Your task to perform on an android device: Go to reminder settings and set the snooze time to 10 minutes
Image 0: 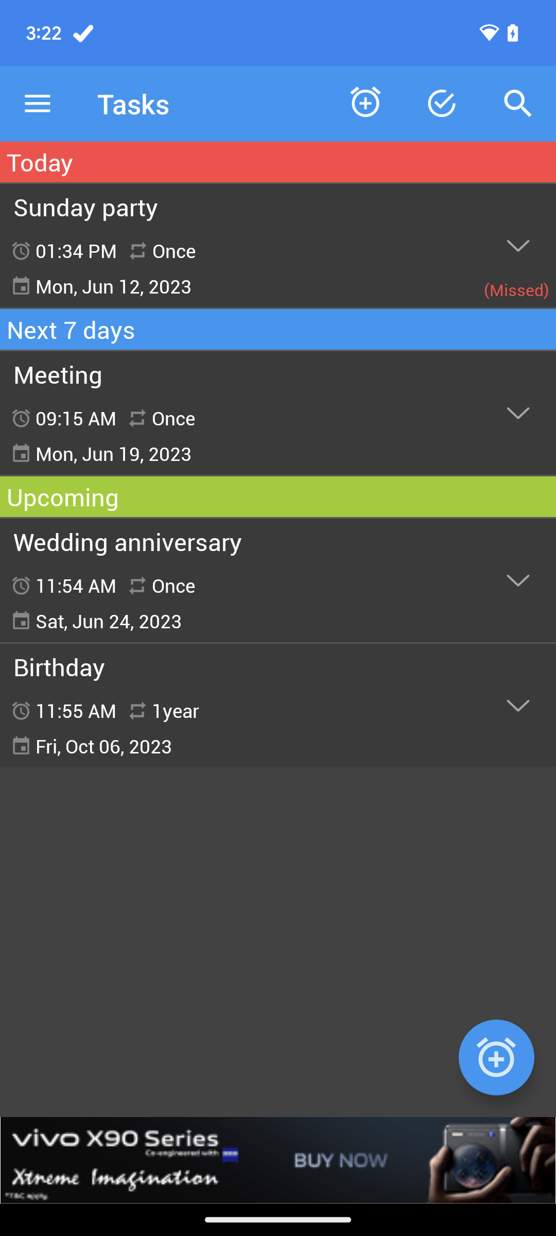
Click on the three bar menu button at the top left corner
Step 0: click (38, 104)
Image 1: 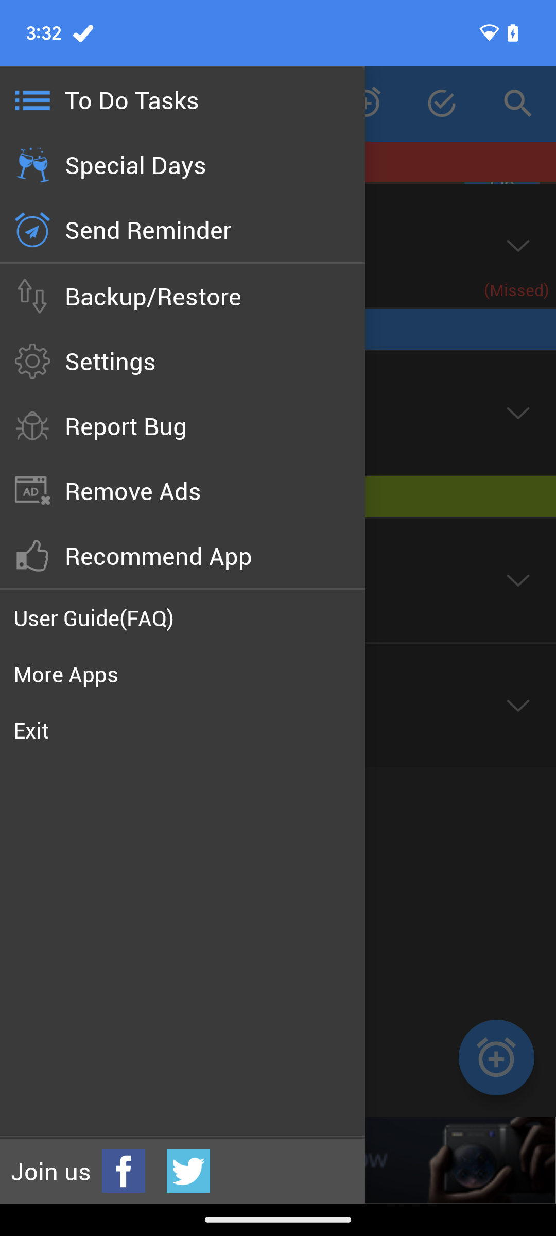
Click on the settings option
Step 1: click (182, 361)
Image 2: 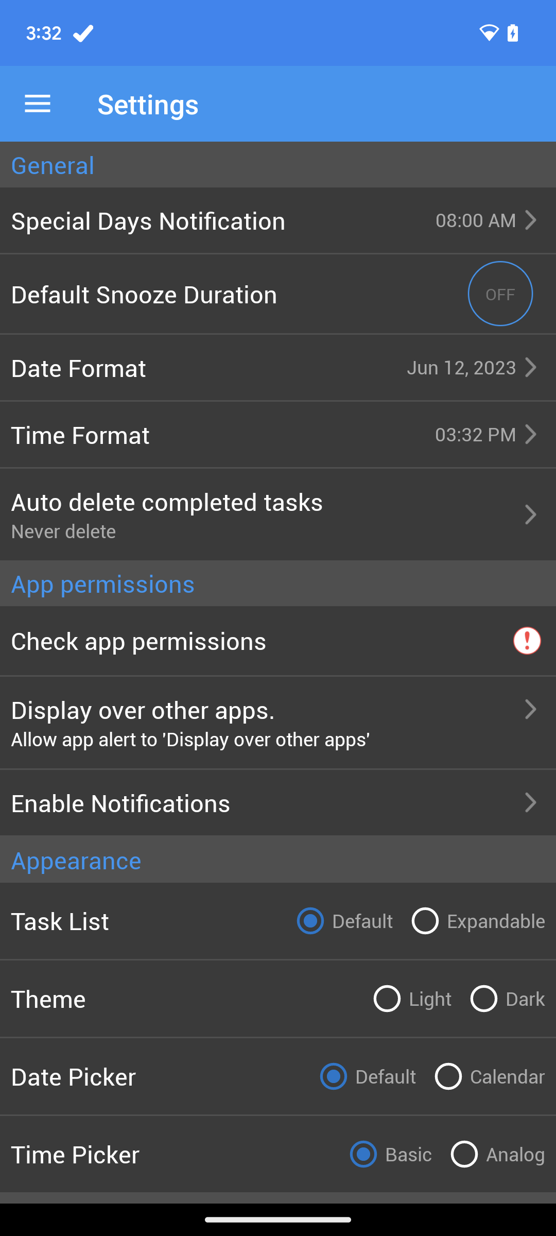
Swipe up to auto snooze duration
Step 2: scroll down
Image 3: 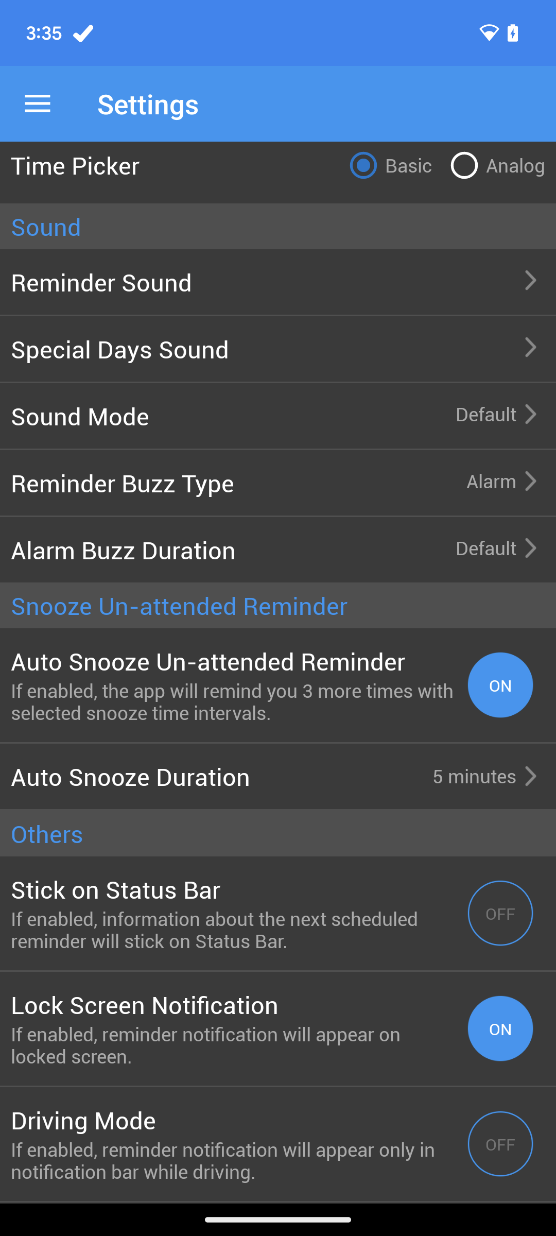
Click on auto snooze duration
Step 3: click (278, 776)
Image 4: 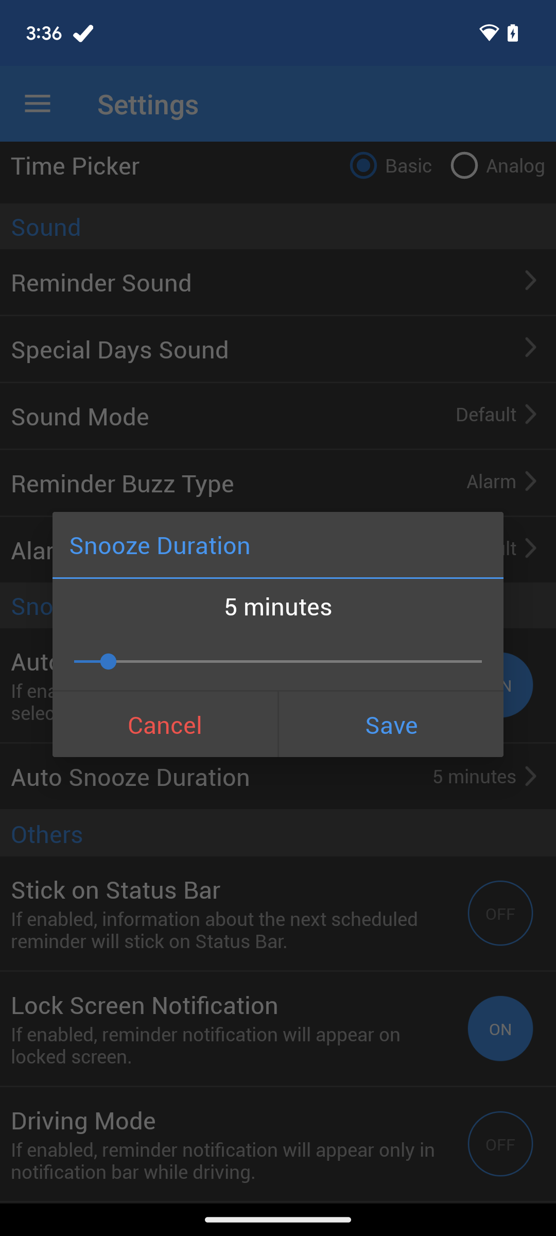
Set snooze duration as 10 minutes
Step 4: scroll left